Your task to perform on an android device: I want to go to Cairo for a holiday on November 18, 2023, thus I should look at bus schedules from Aswan to Cairo on the Bookaway app.
Image 1: 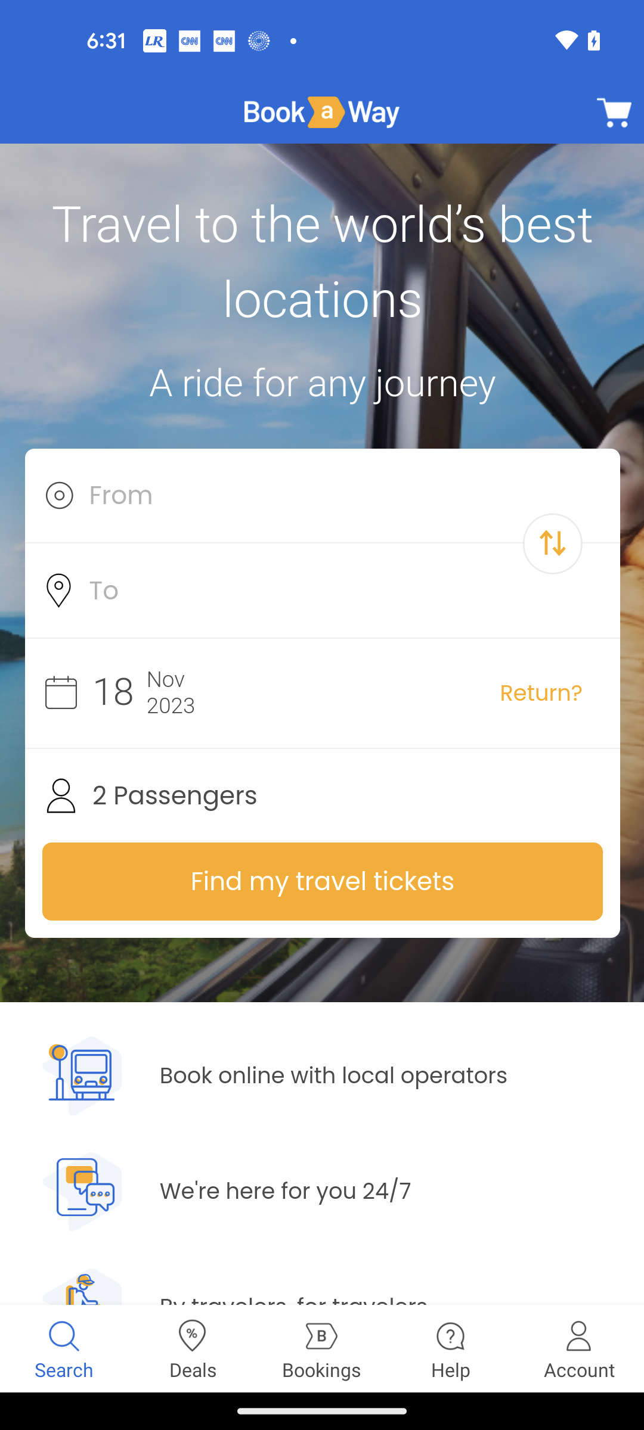
Click on the From
Step 1: click (125, 499)
Image 2: 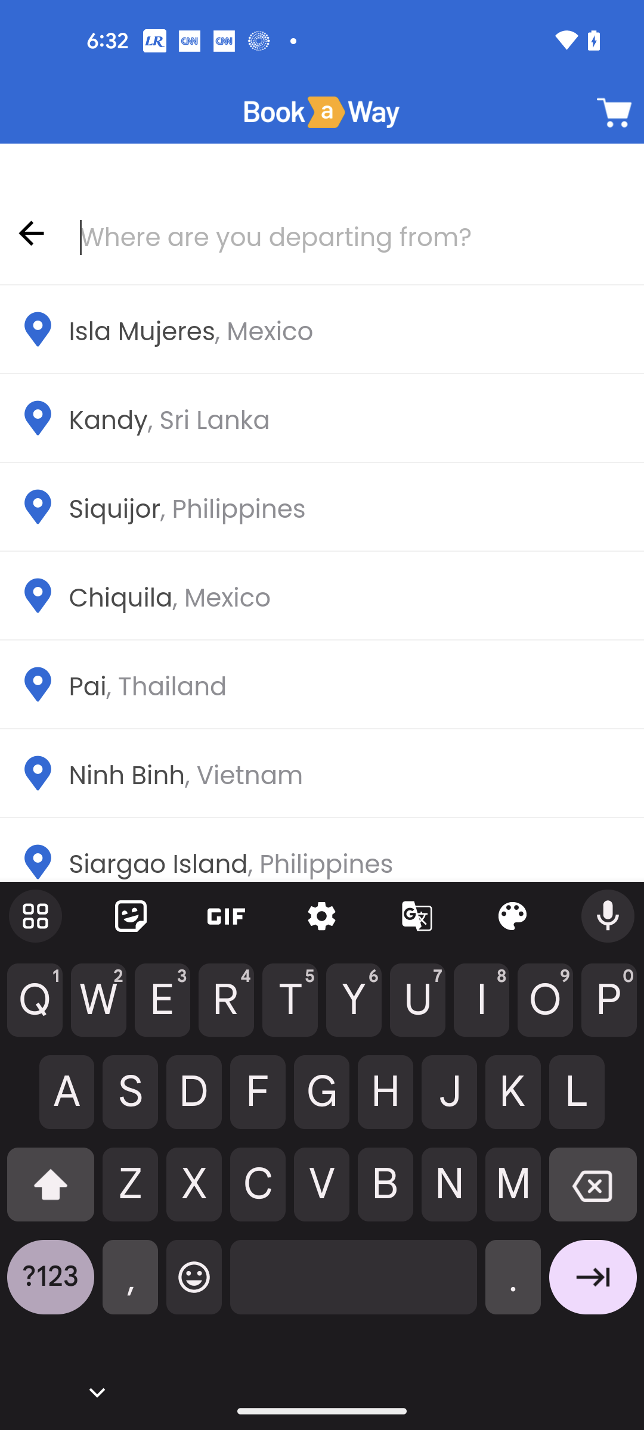
Search for Aswan
Step 2: type "Aswan"
Image 3: 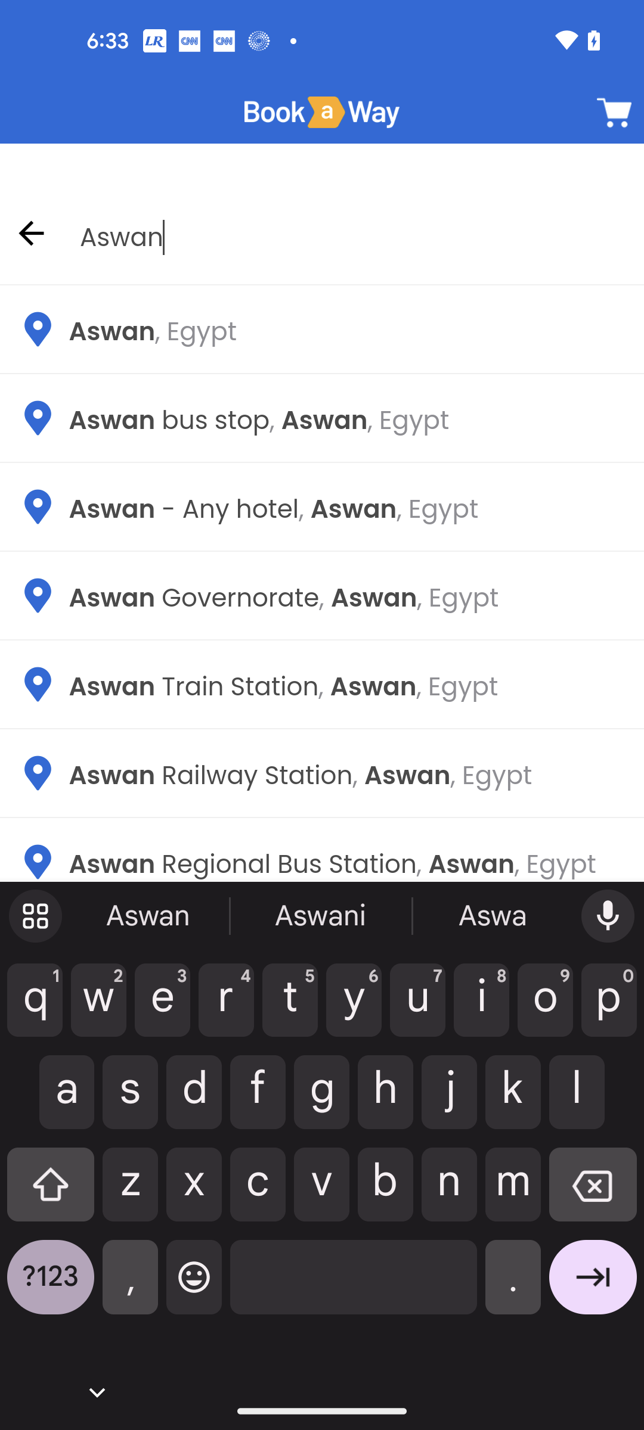
Click on the first searched result
Step 3: click (111, 331)
Image 4: 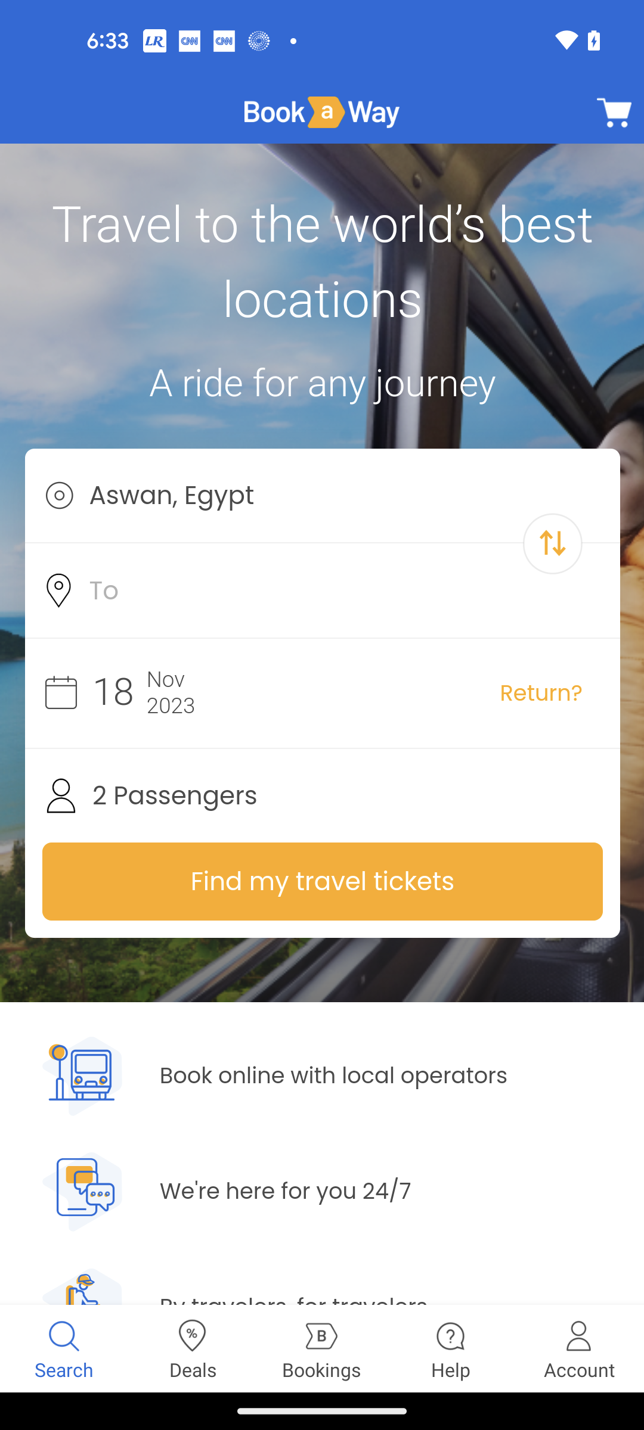
Click on the "To"
Step 4: click (338, 590)
Image 5: 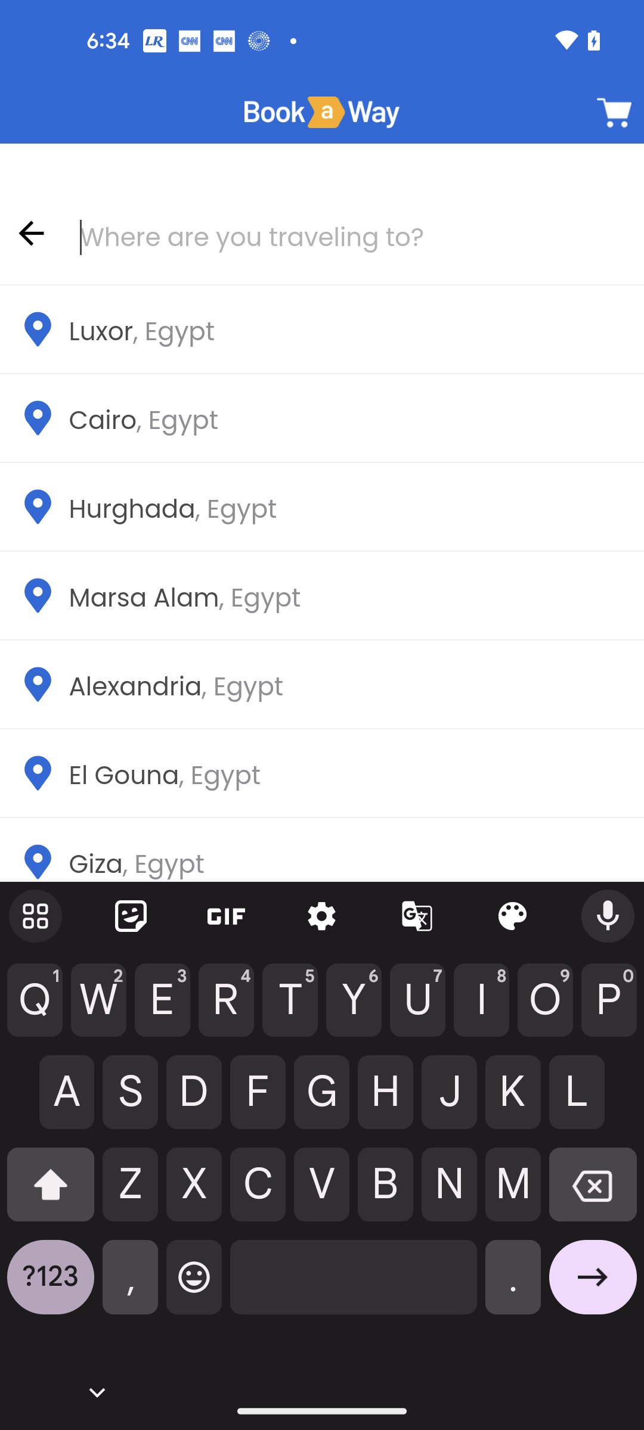
type Cairo
Step 5: type "Cairo"
Image 6: 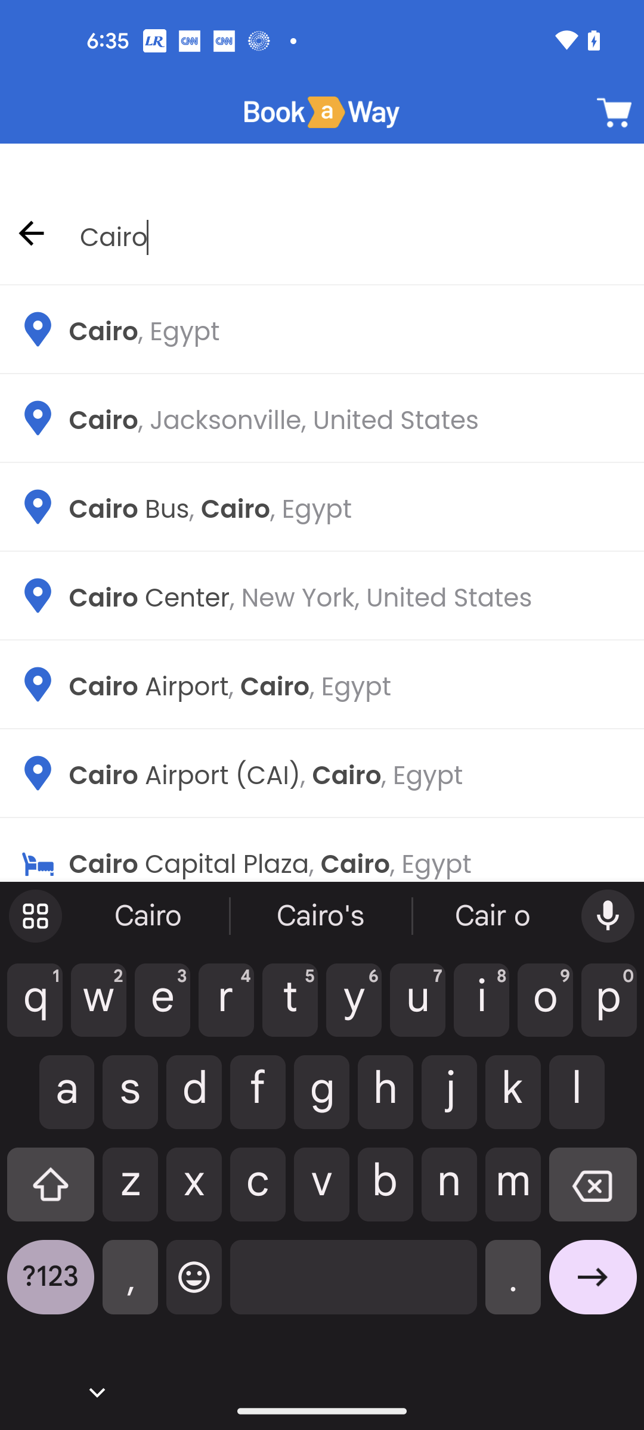
Select first searched result
Step 6: click (179, 331)
Image 7: 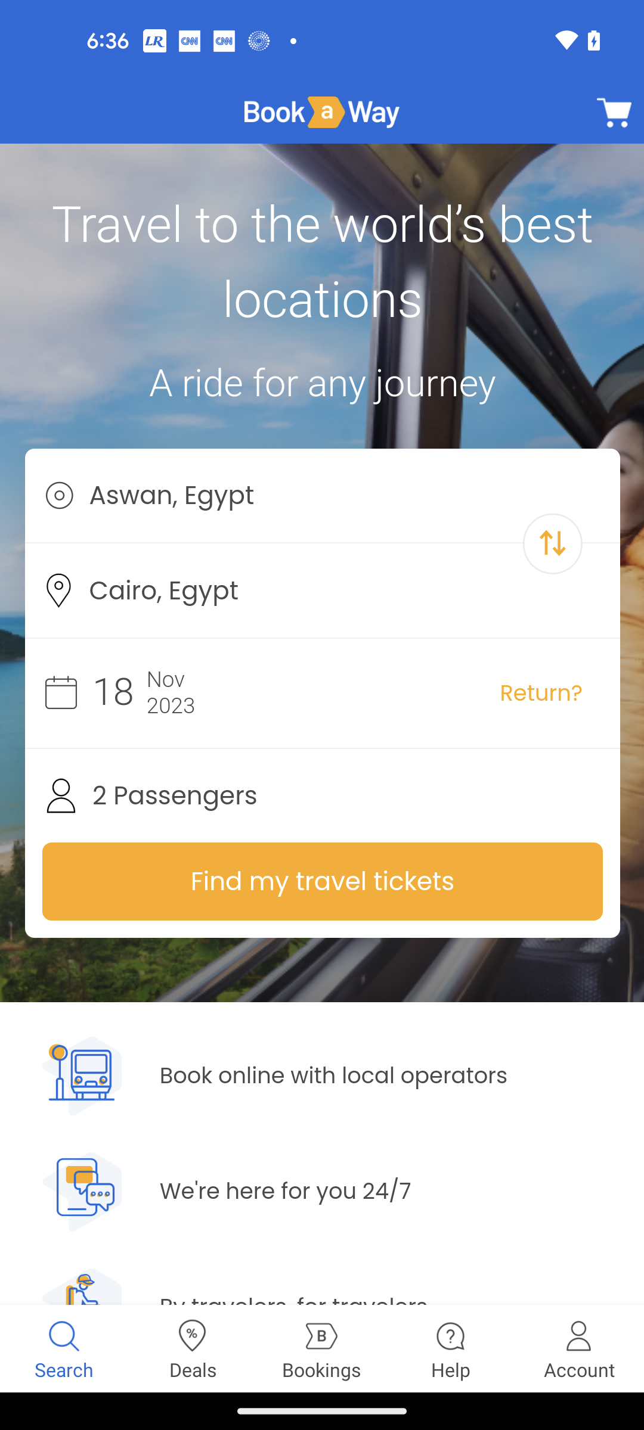
Click on the 2 Passengers
Step 7: click (174, 795)
Image 8: 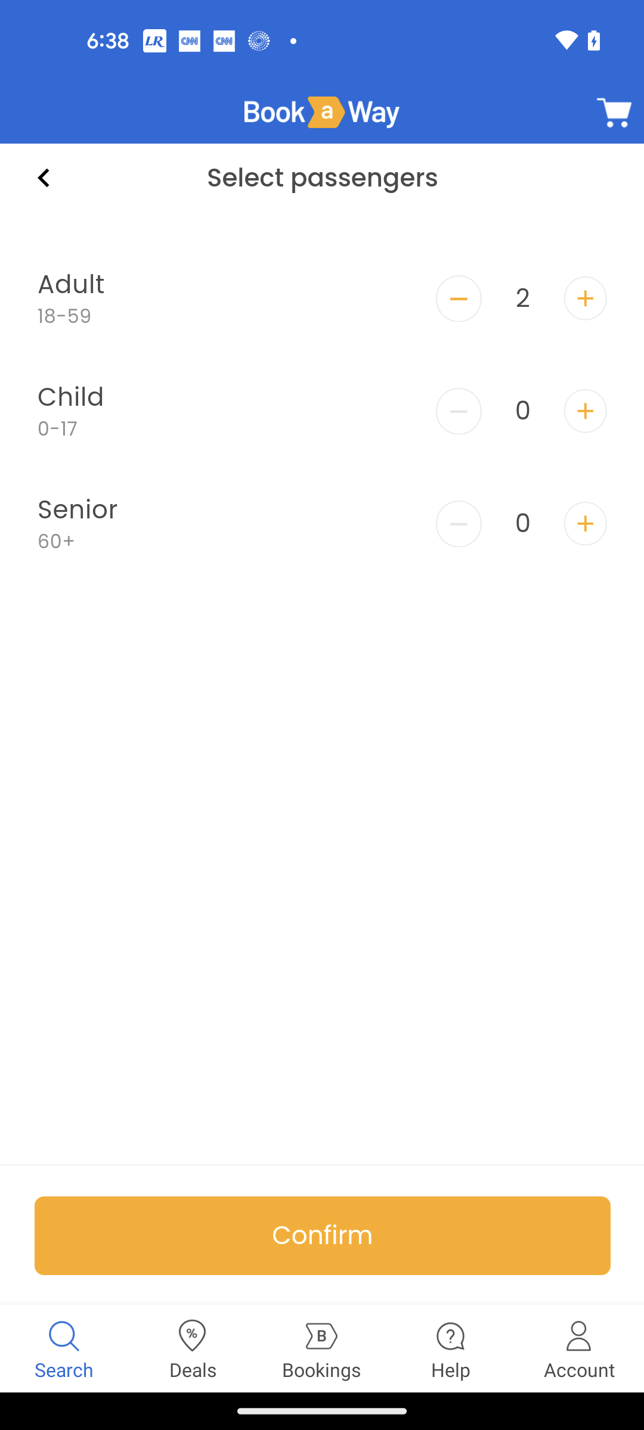
Click on the Minus button 
Step 8: click (323, 262)
Image 9: 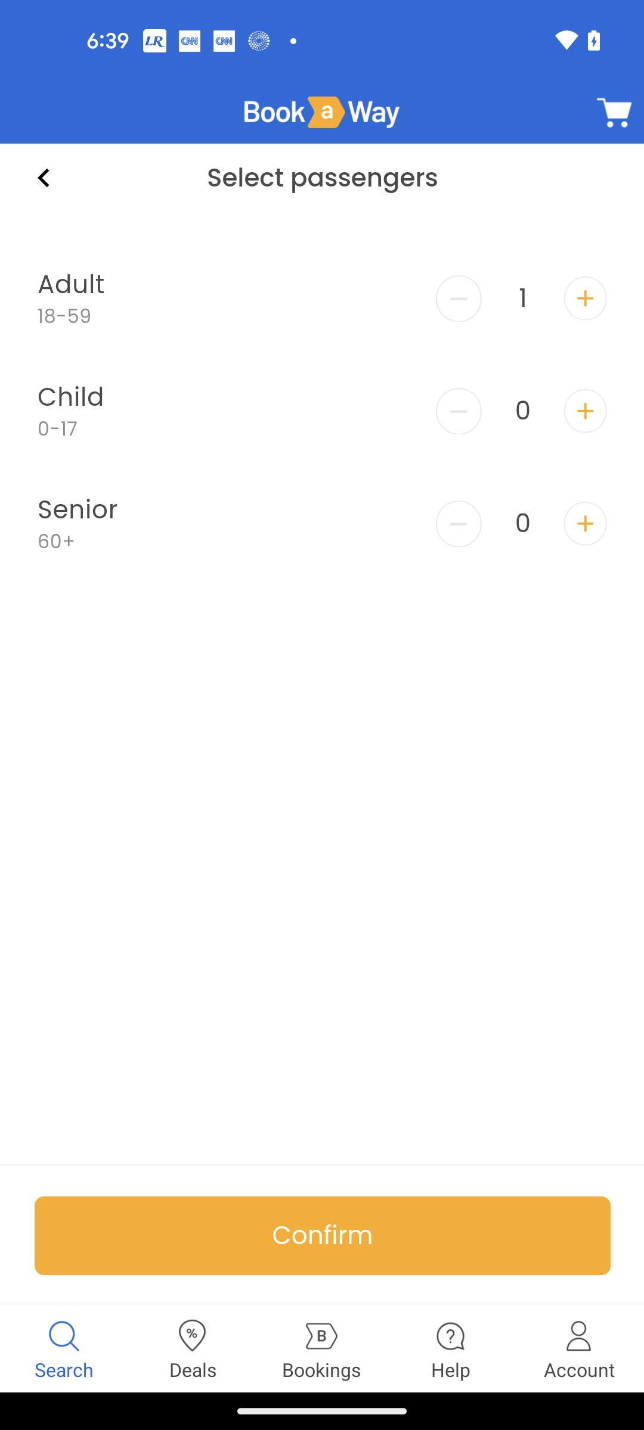
Click on the Confirm button
Step 9: click (322, 1236)
Image 10: 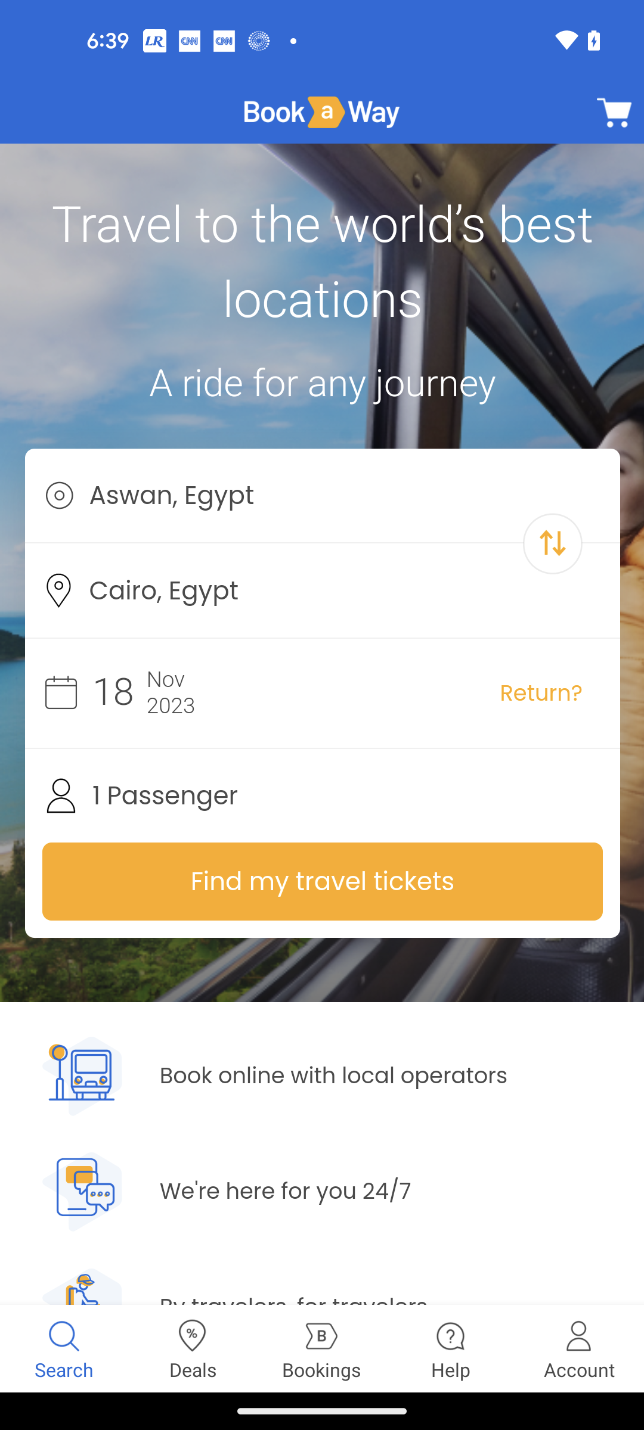
Click on the find my travel tickets
Step 10: click (322, 881)
Image 11: 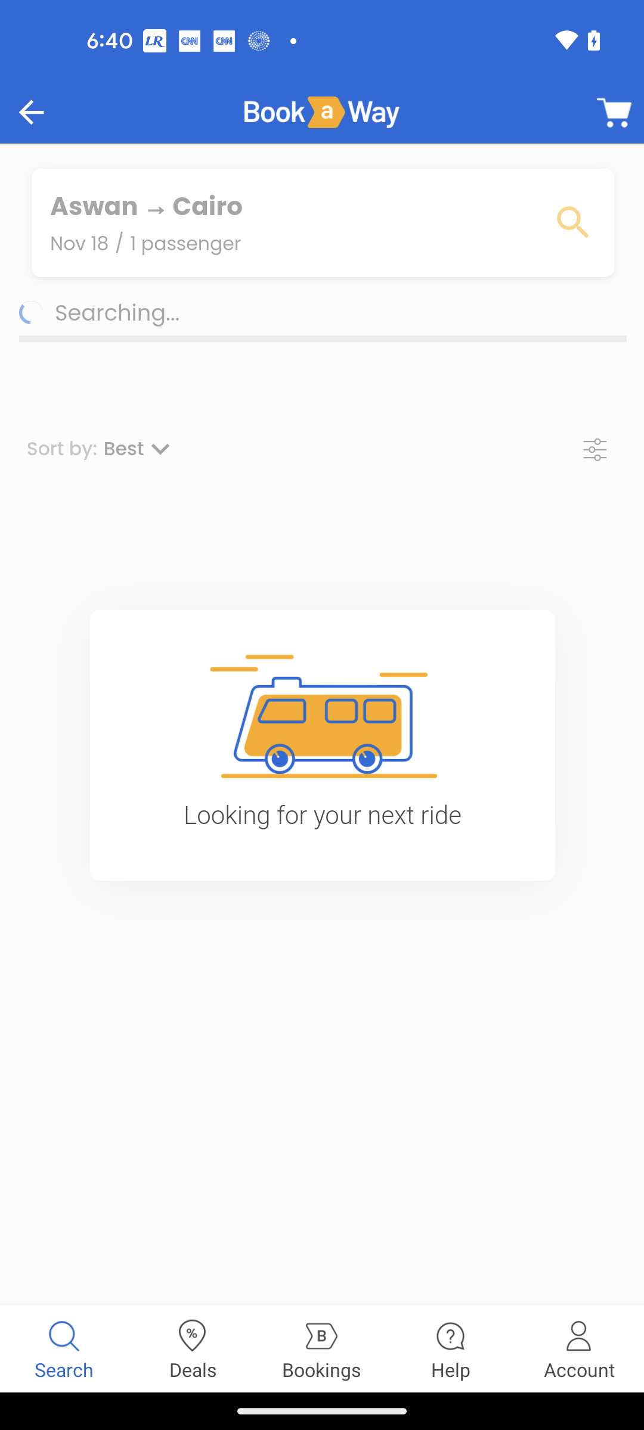
Click on the find my travel tickets
Step 11: wait
Image 12: 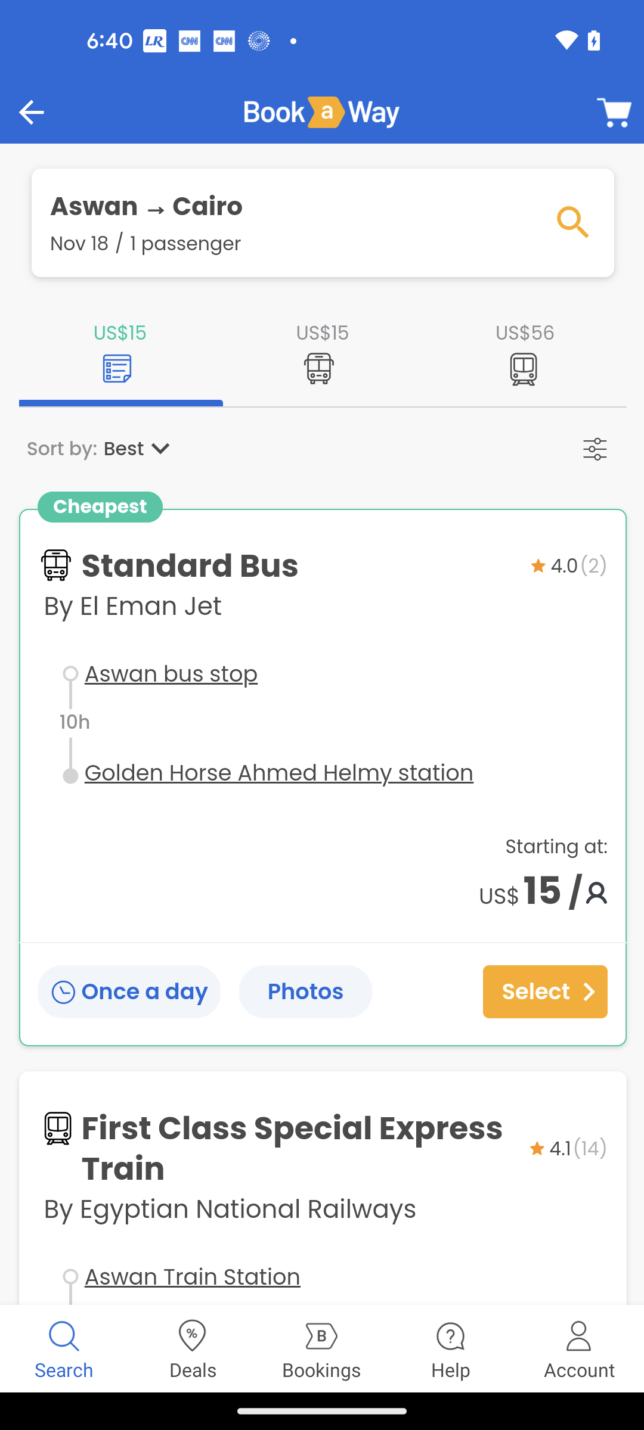
Click on the Bus section
Step 12: click (323, 725)